Your task to perform on an android device: After reading all the reviews of the BLACK+DECKER Electric Lawn Mower 10-Amp Corded - BEMW 472 BH, I have decided to buy this machine. I have to add this lawn mower to my cart for purchasing this machine, so Add the BLACK+DECKER Electric Lawn Mower 10-Amp Corded - BEMW 472 BH to My Cart in the desertcart App.
Image 0: 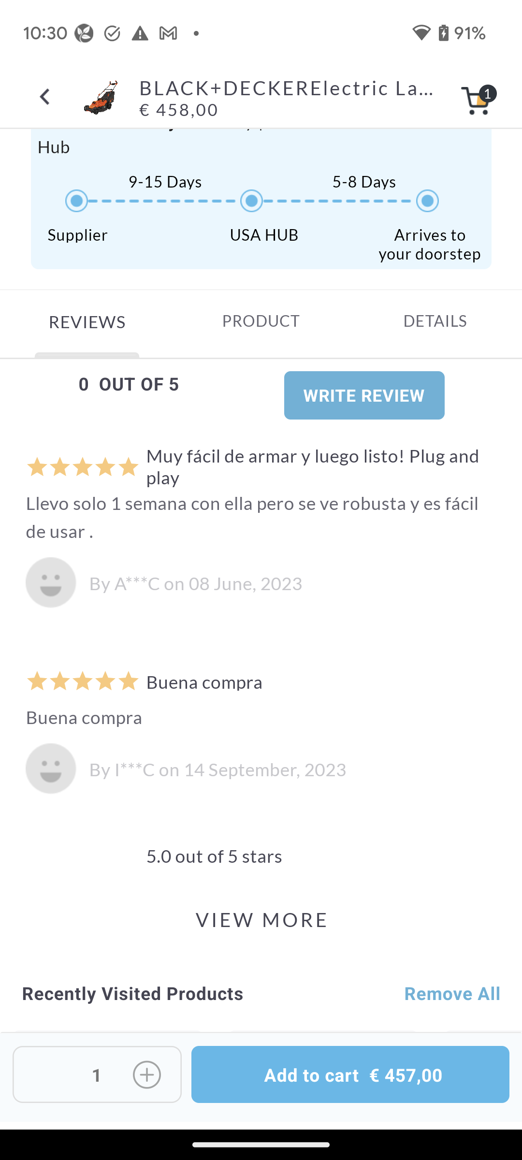
Click on the Add to Cart button at the bottom right corner of the screen to add this product to my cart.
Step 0: click (350, 1074)